Your task to perform on an android device: Go to the HelloTalk app & setup a profile with the name DBW
Image 0: 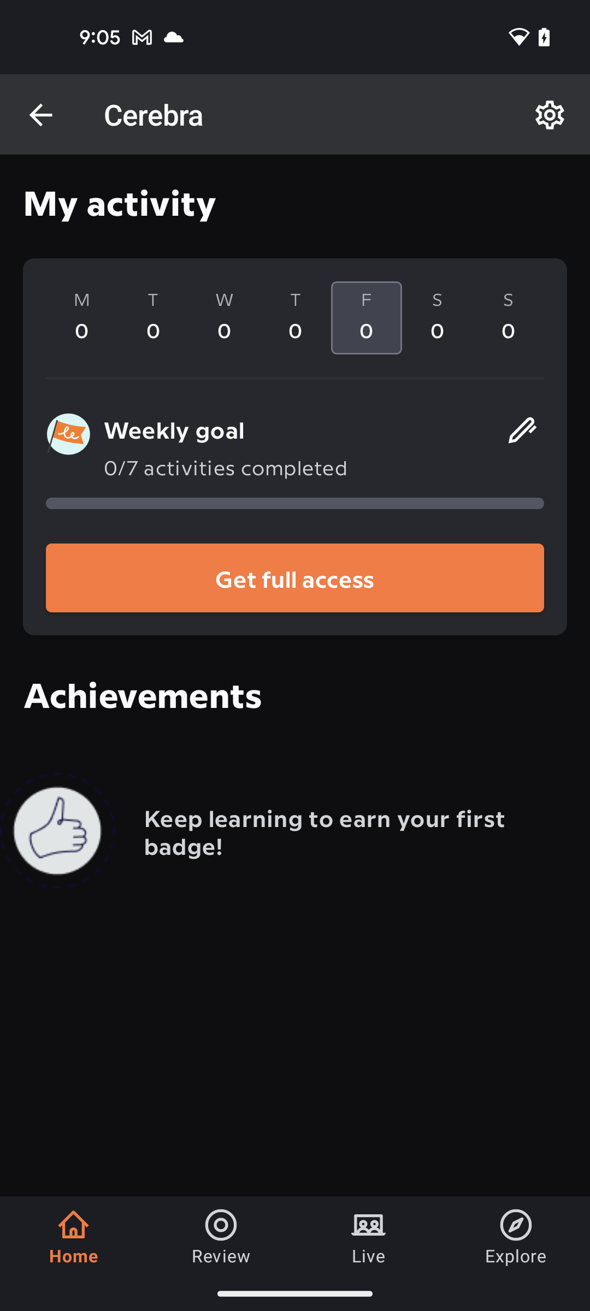
open the HelloTalk app
Step 0: open app "HelloTalk"
Image 1: 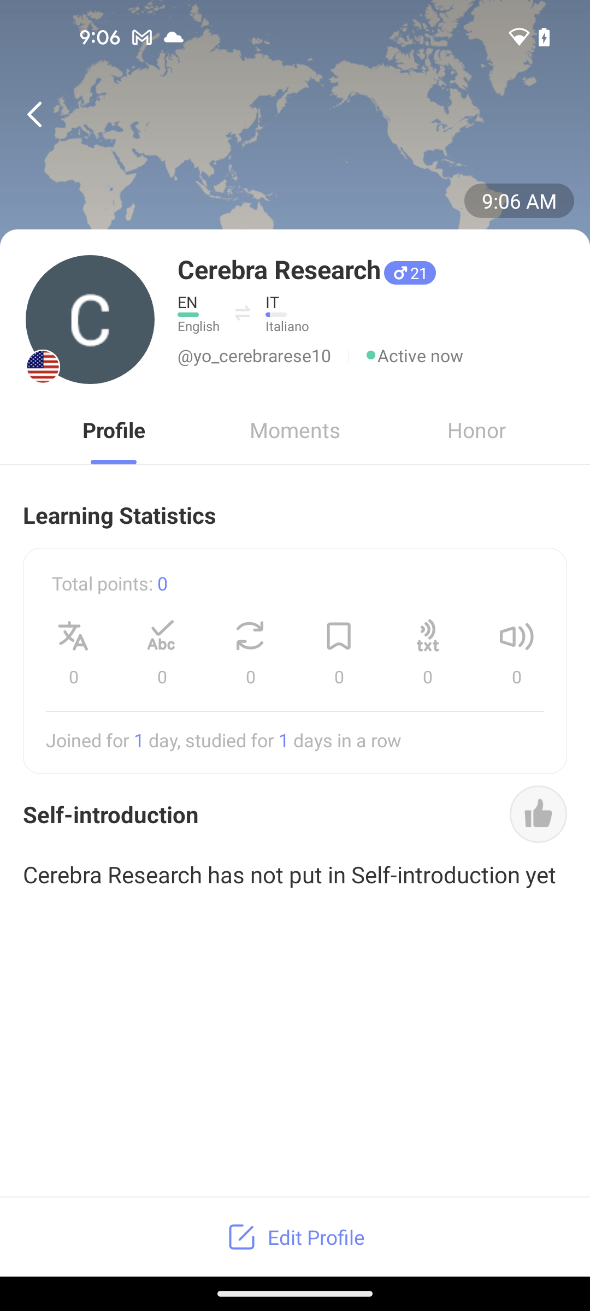
click on the Edit Profile option at the bottom of the screen
Step 1: click (316, 1237)
Image 2: 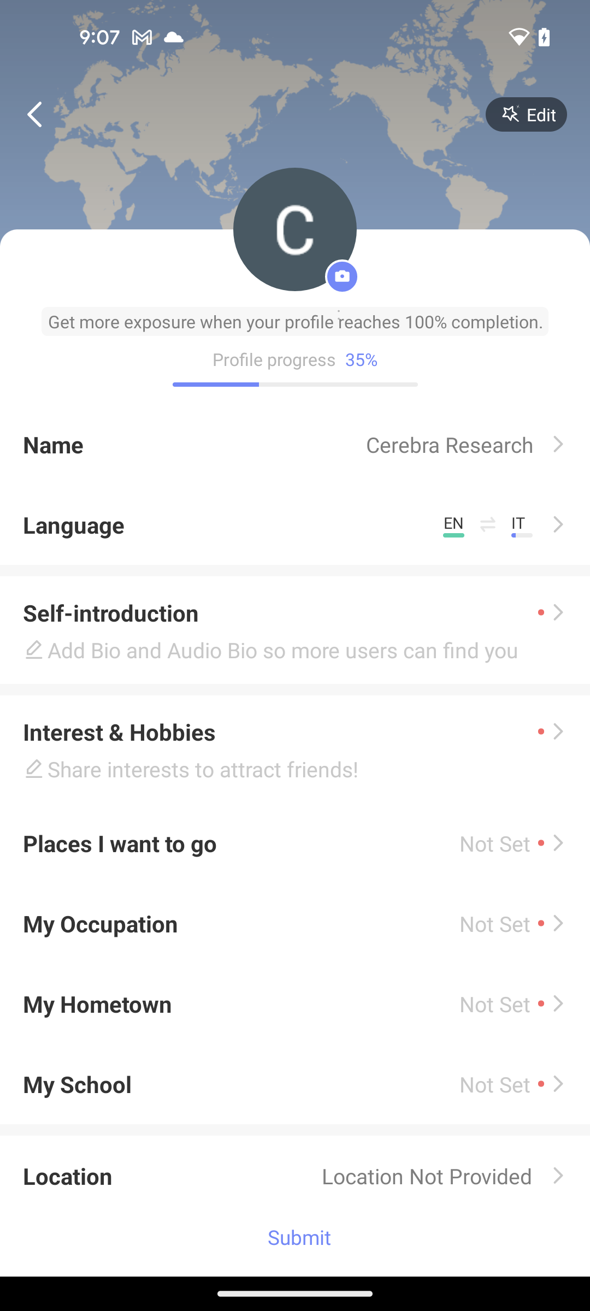
click on the Name section
Step 2: click (315, 444)
Image 3: 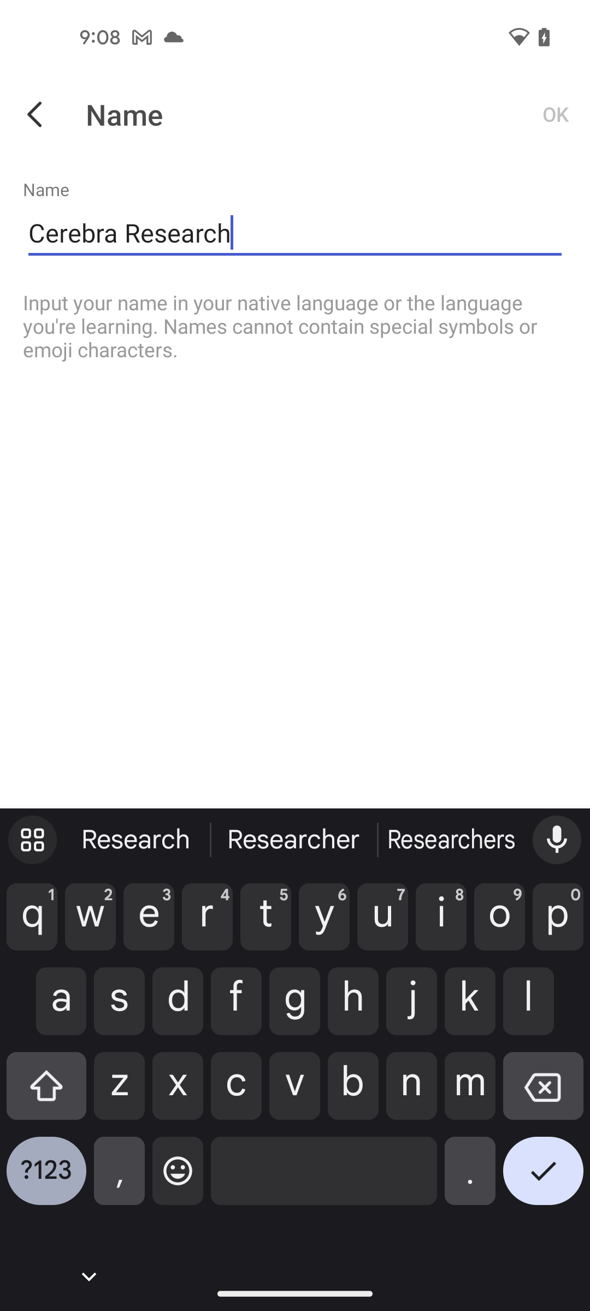
enter the name DBW
Step 3: type "DBW"
Image 4: 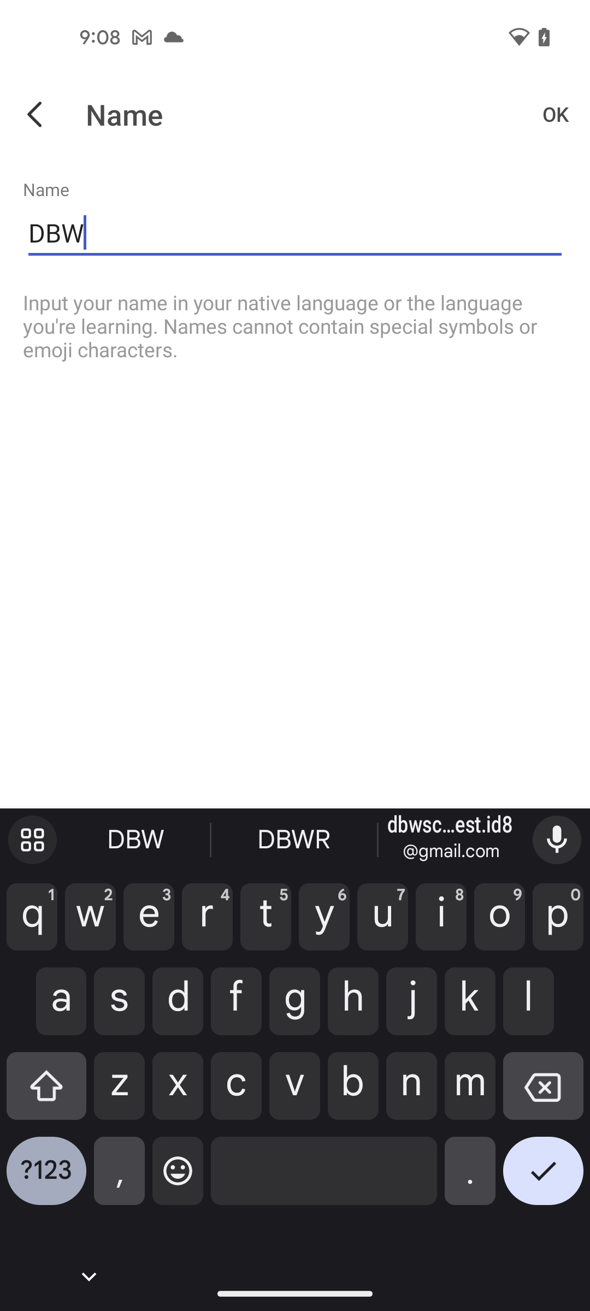
click on the OK option at the top right corner of the screen
Step 4: click (555, 114)